Your task to perform on an android device: In Trainline App ,search for a train from Bristol Parkway to Edinburgh (Waverley)  single journey for 1 Adult departing on 29 July after 8:30 AM . 
Image 0: 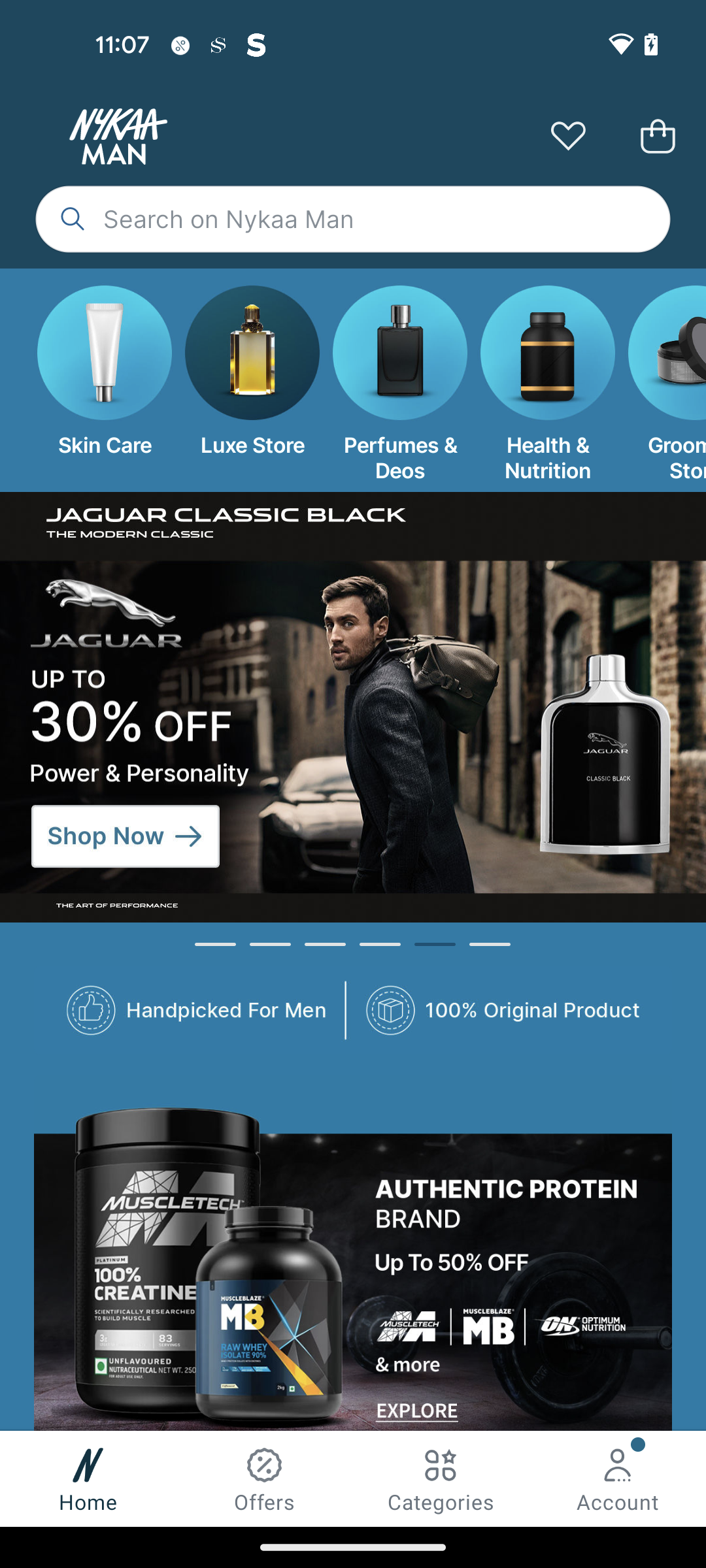
Open the Trainline App
Step 0: open app "Trainline"
Image 1: 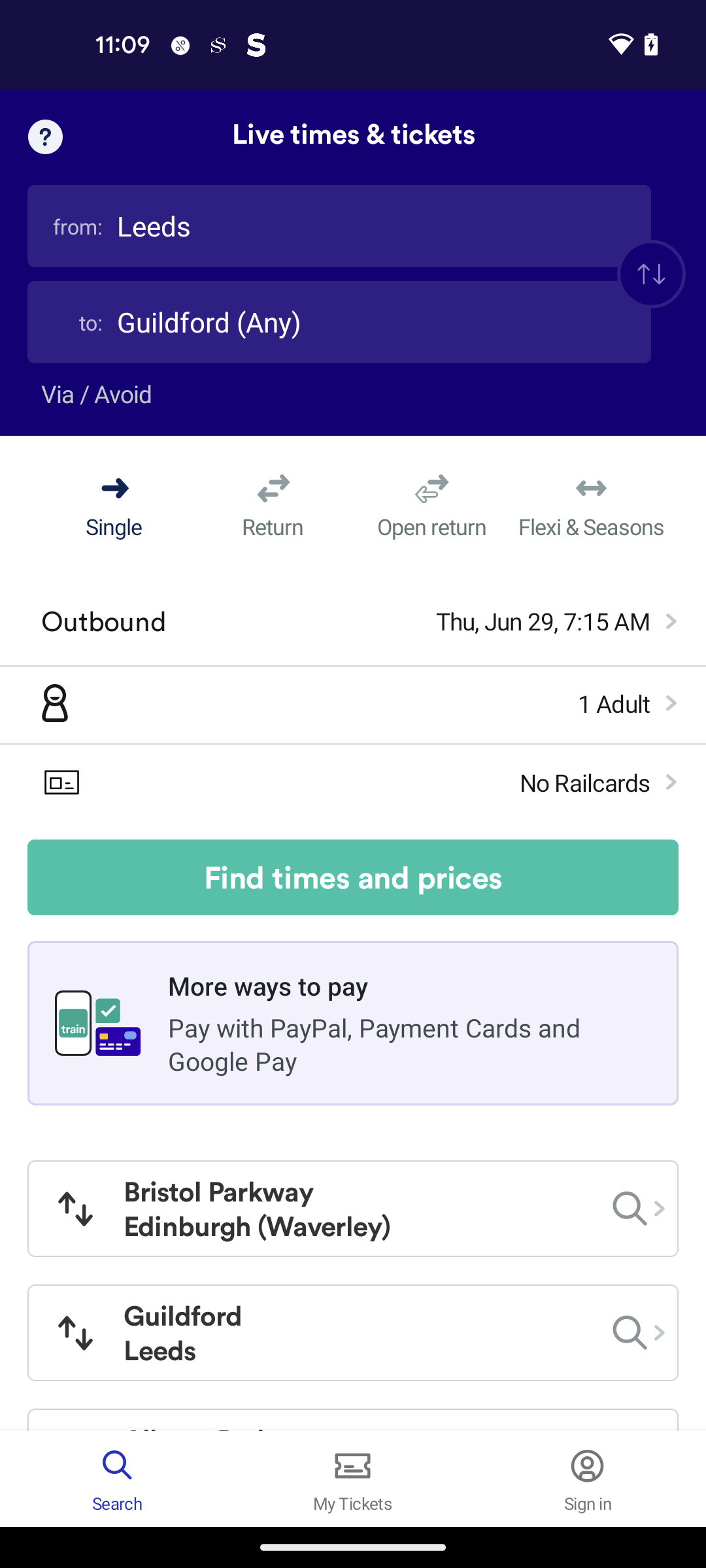
Go to the train origin search bar
Step 1: click (339, 226)
Image 3: 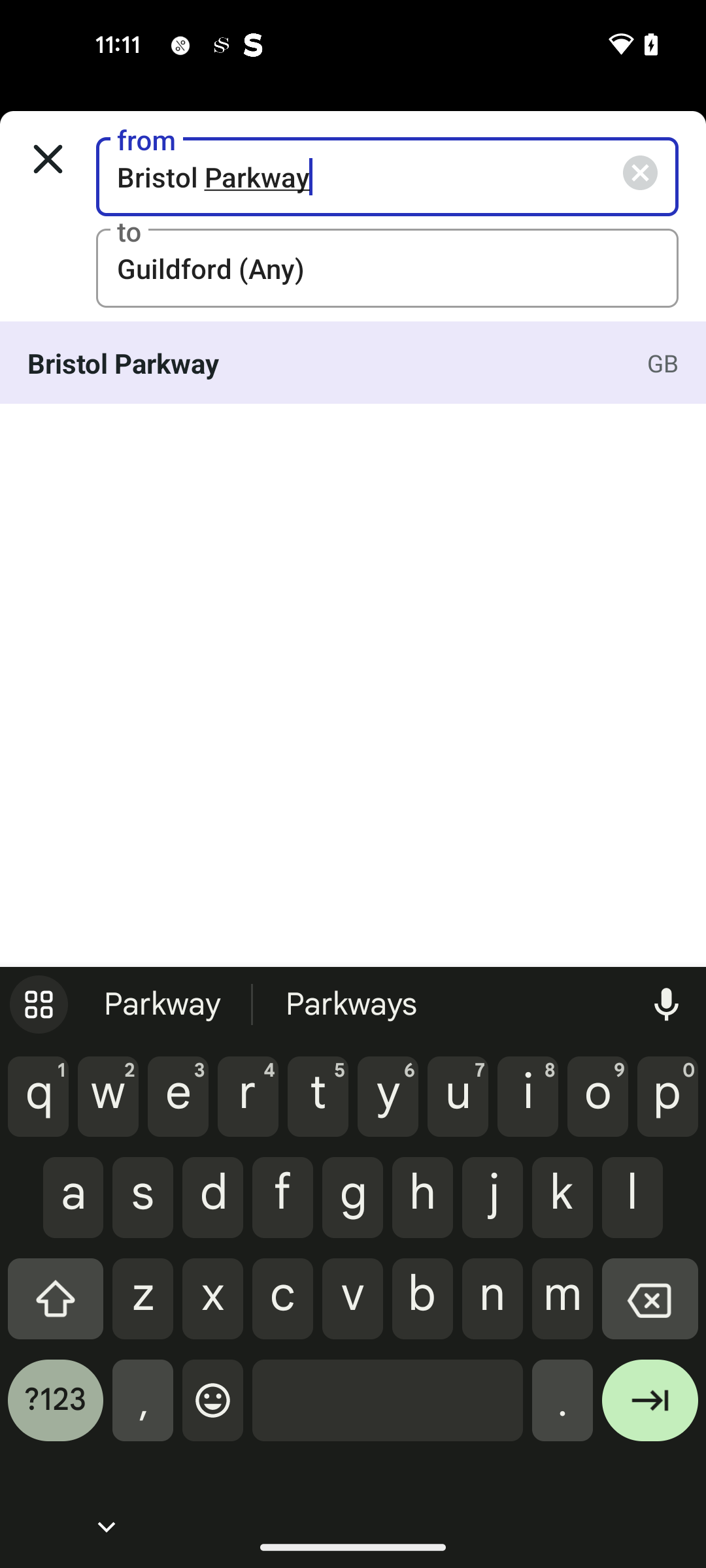
Go to the destination search bar section
Step 3: click (387, 268)
Image 4: 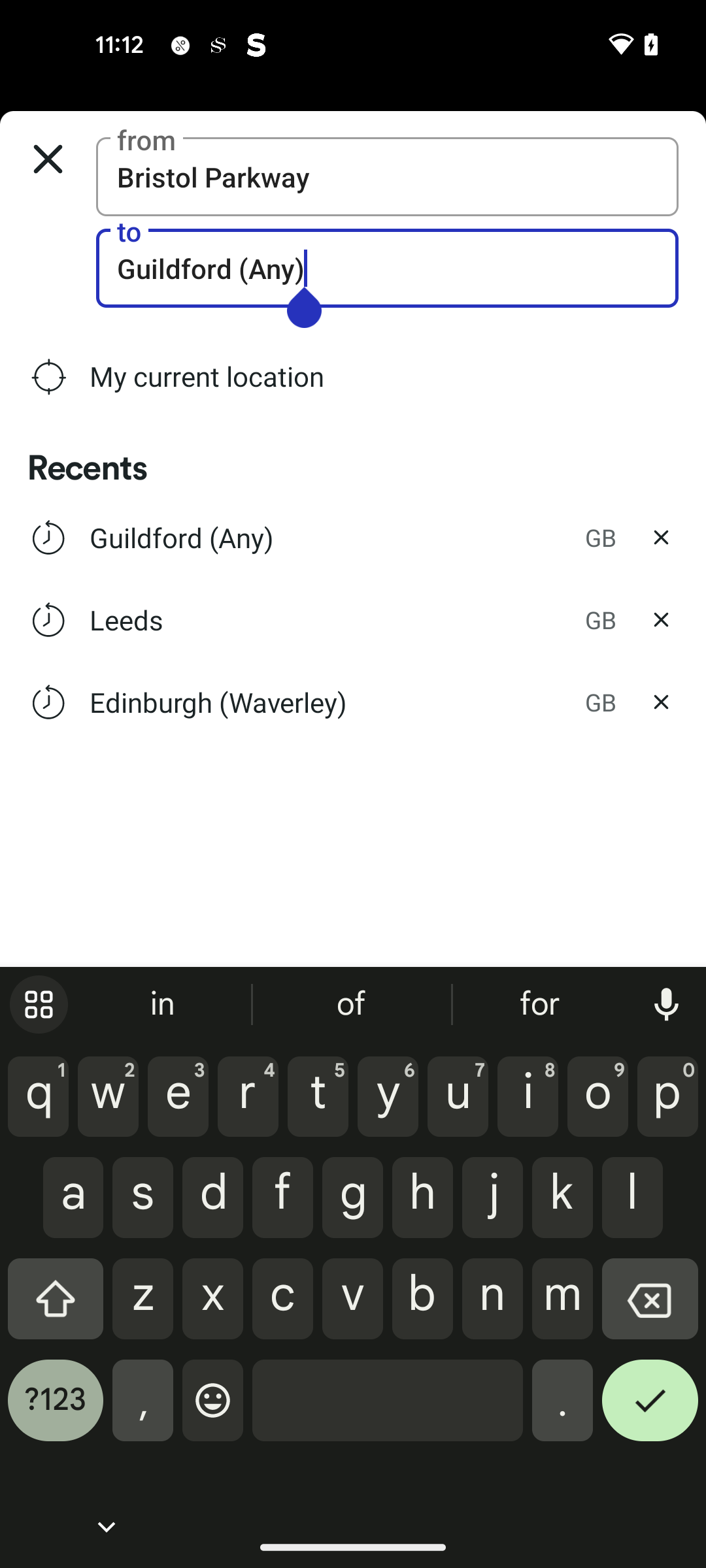
Choose Edinburgh (Waverley) from the history
Step 4: click (324, 702)
Image 5: 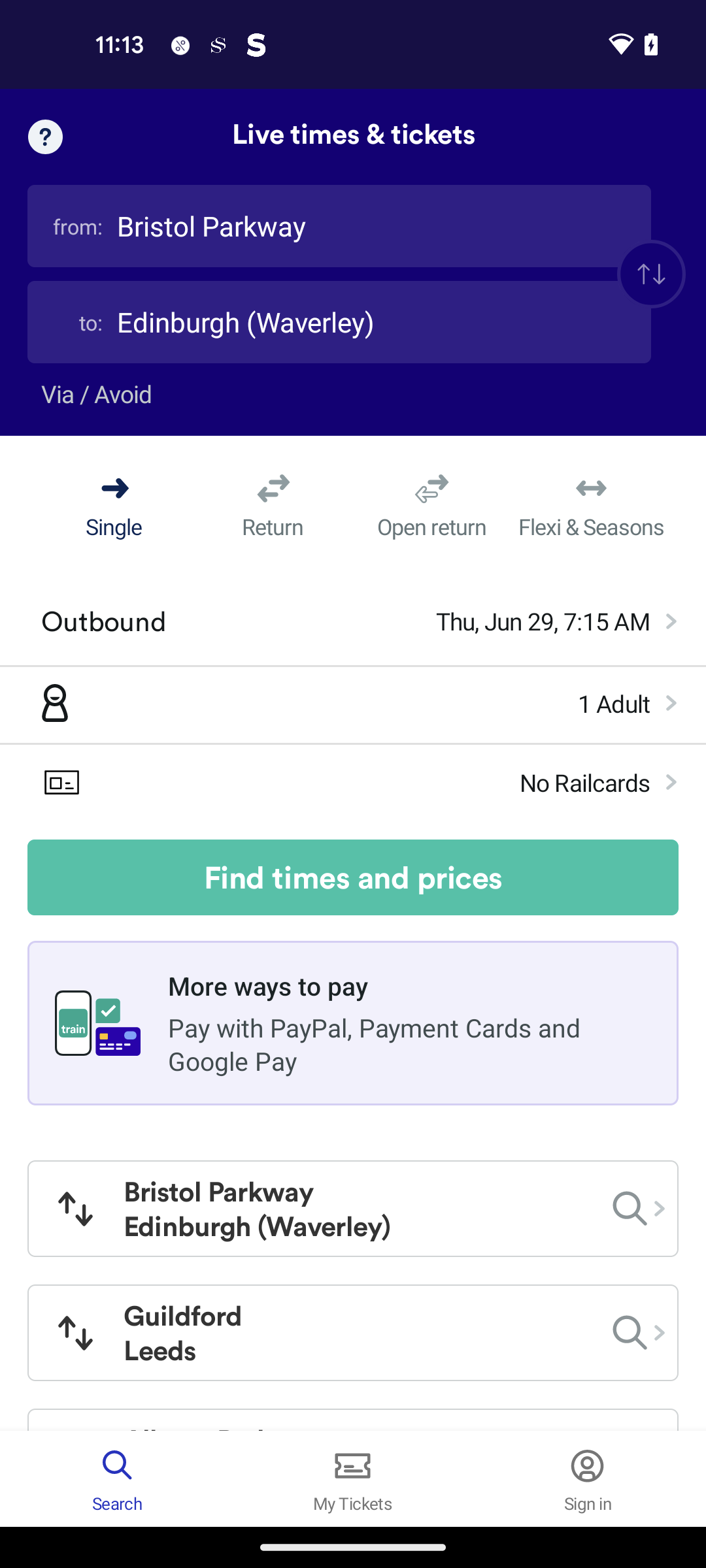
Go to the Outbound section for date and time selection
Step 5: click (543, 621)
Image 6: 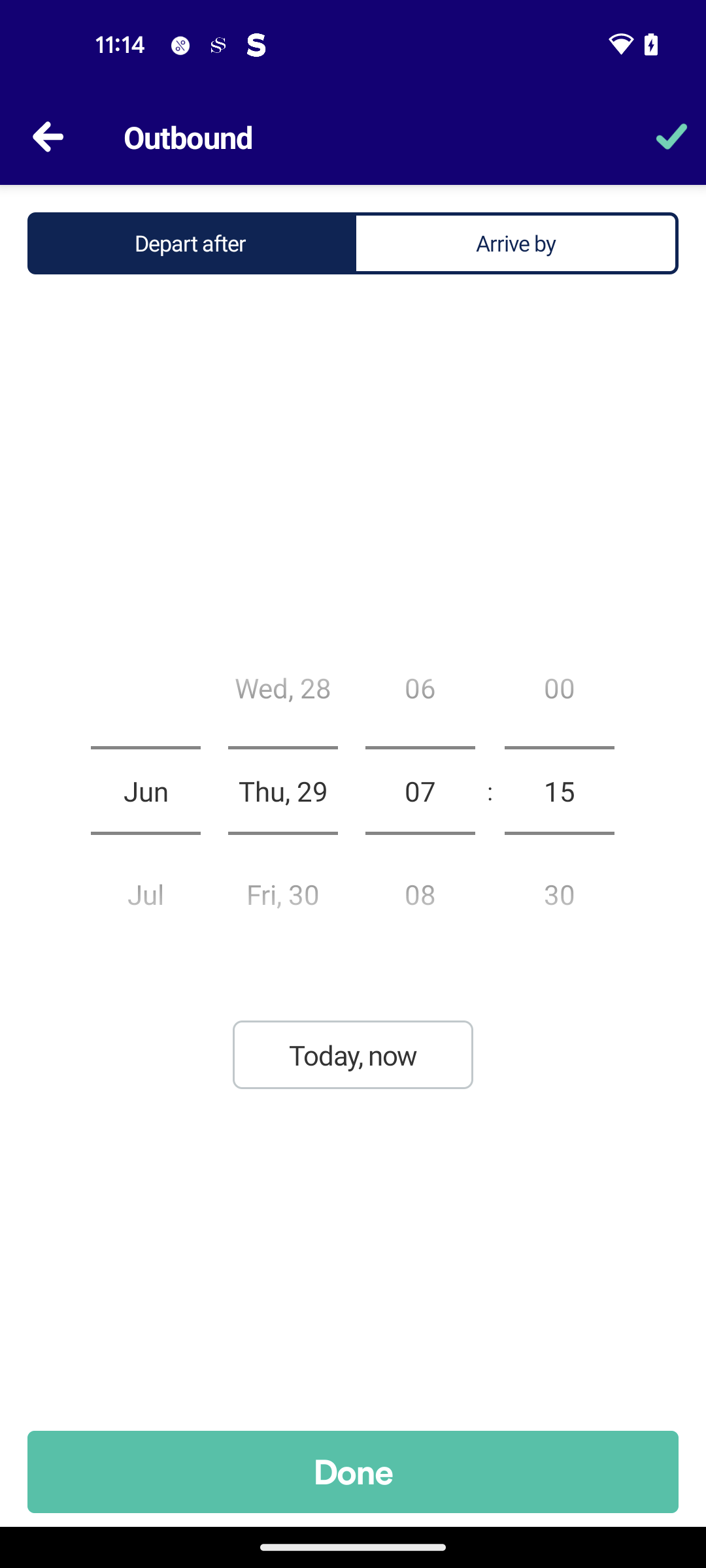
Set the hours to 8
Step 6: scroll down
Image 7: 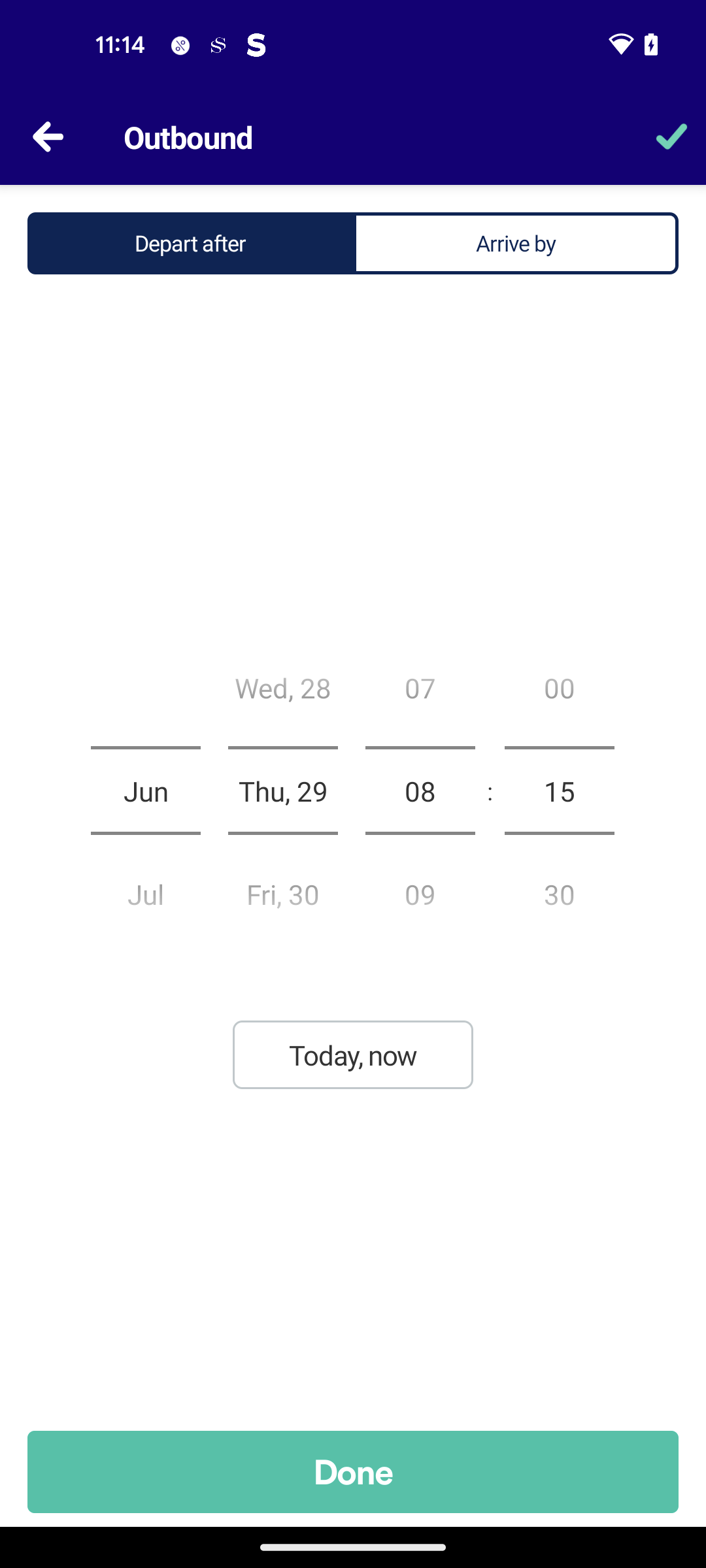
Set the minutes to 30
Step 7: scroll down
Image 8: 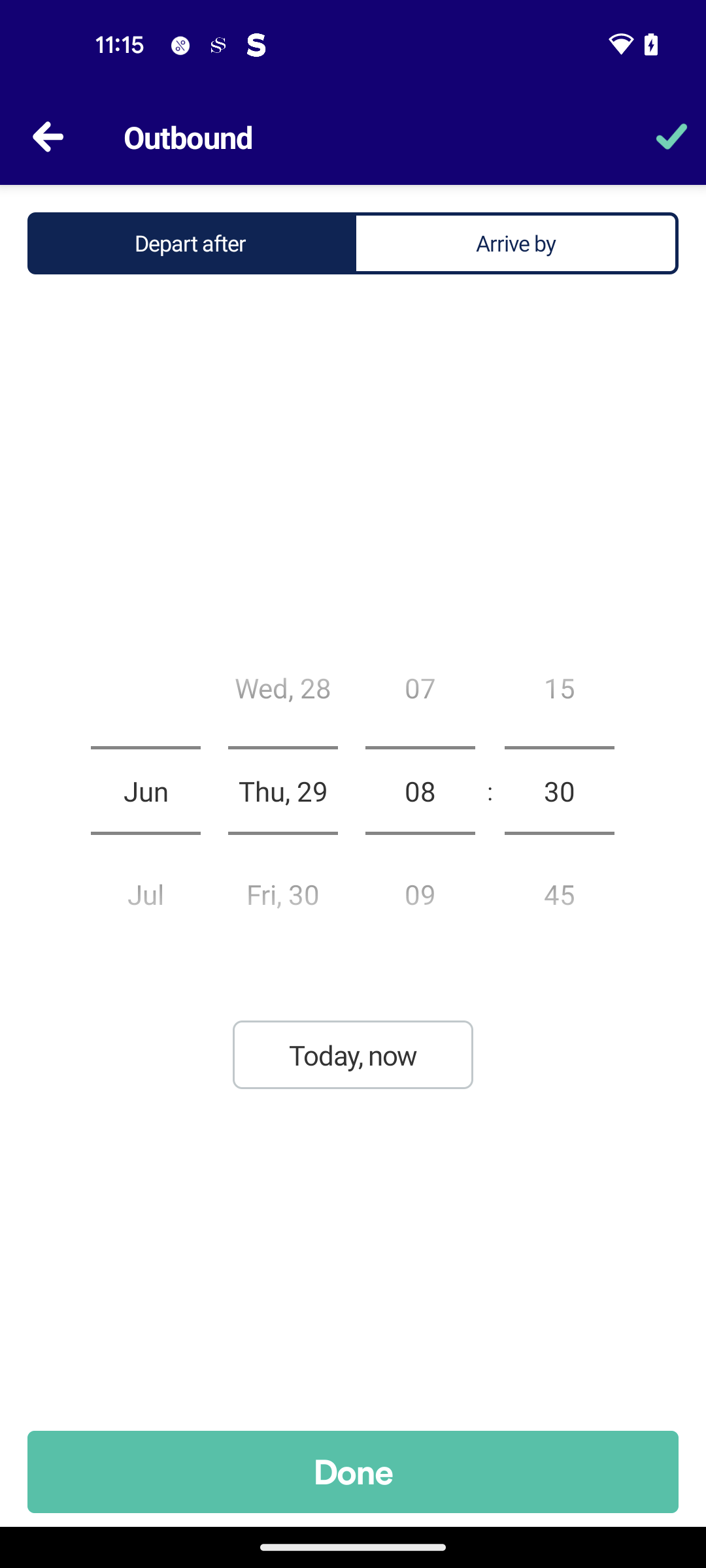
Click on the Done button at the bottom of the screen
Step 8: click (353, 1471)
Image 10: 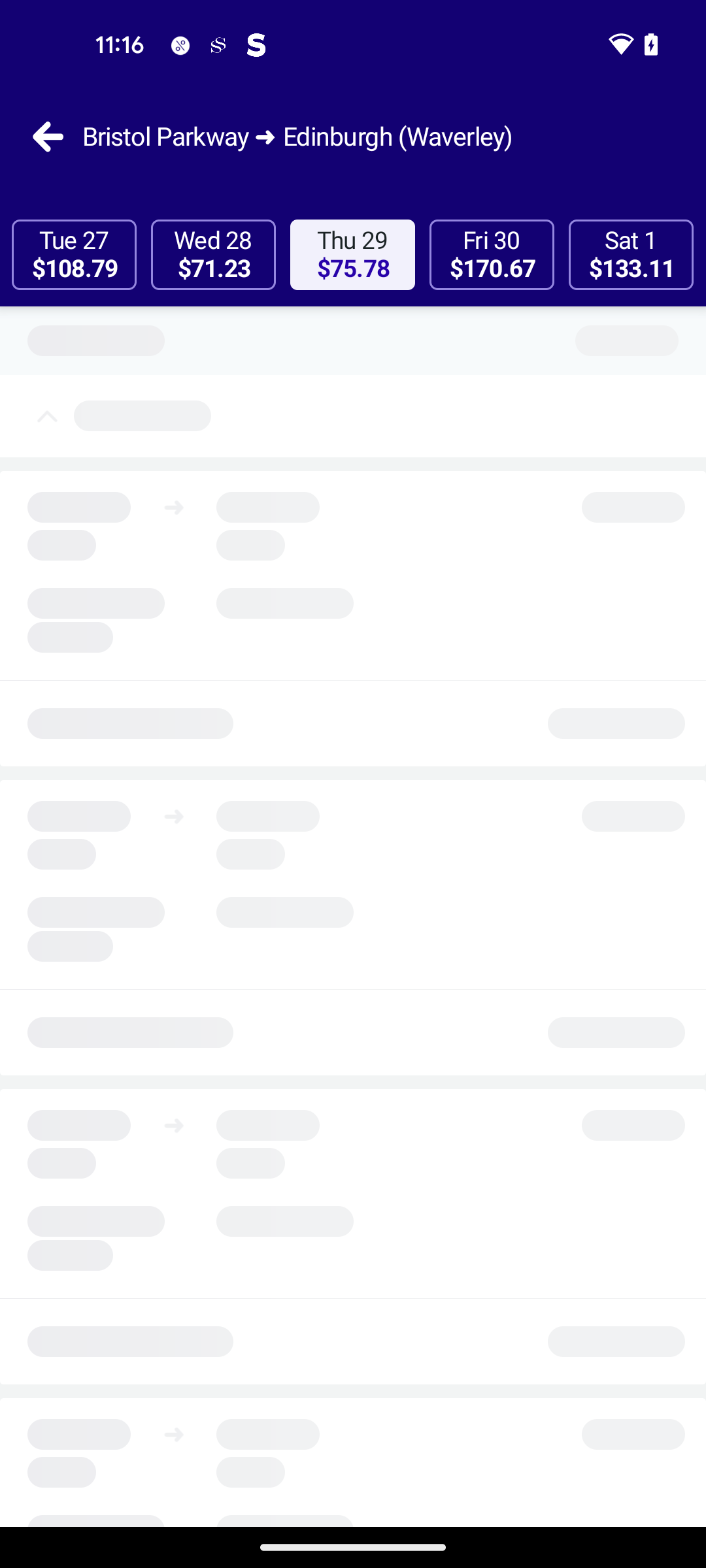
Click on the Find times and prices button
Step 10: wait